Your task to perform on an android device: Open Goggle Fit app & sign in with google account then set up the profile
Image 0: 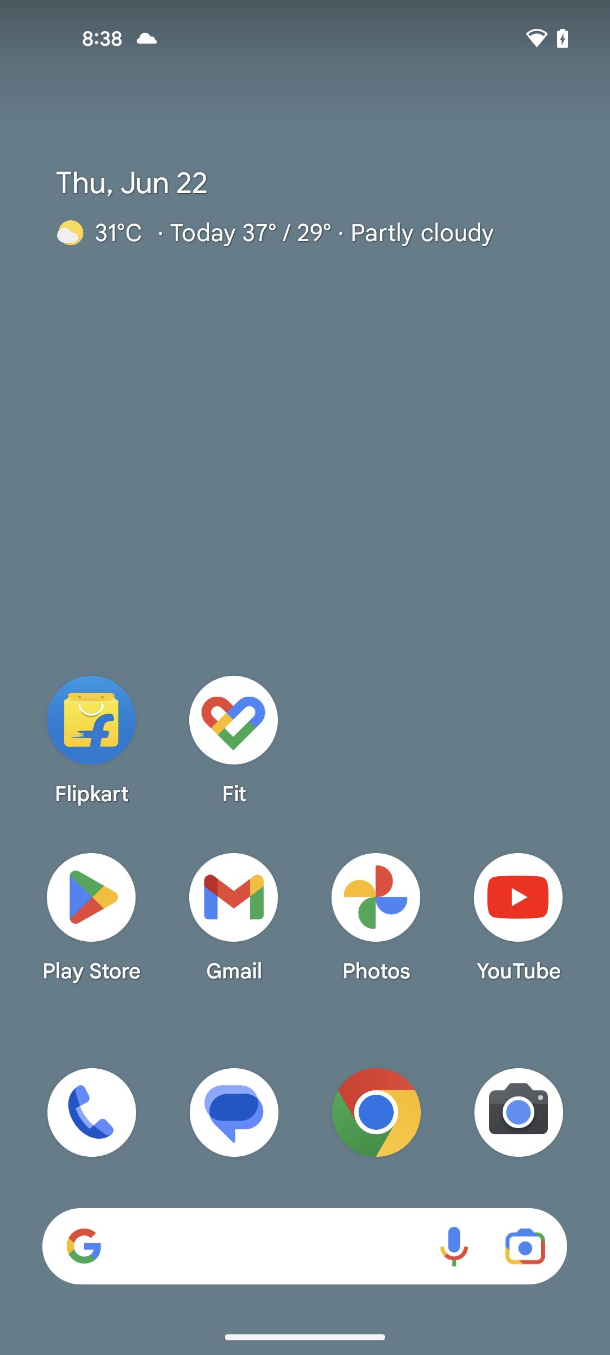
open google Fit app
Step 0: open app "Fit"
Image 1: 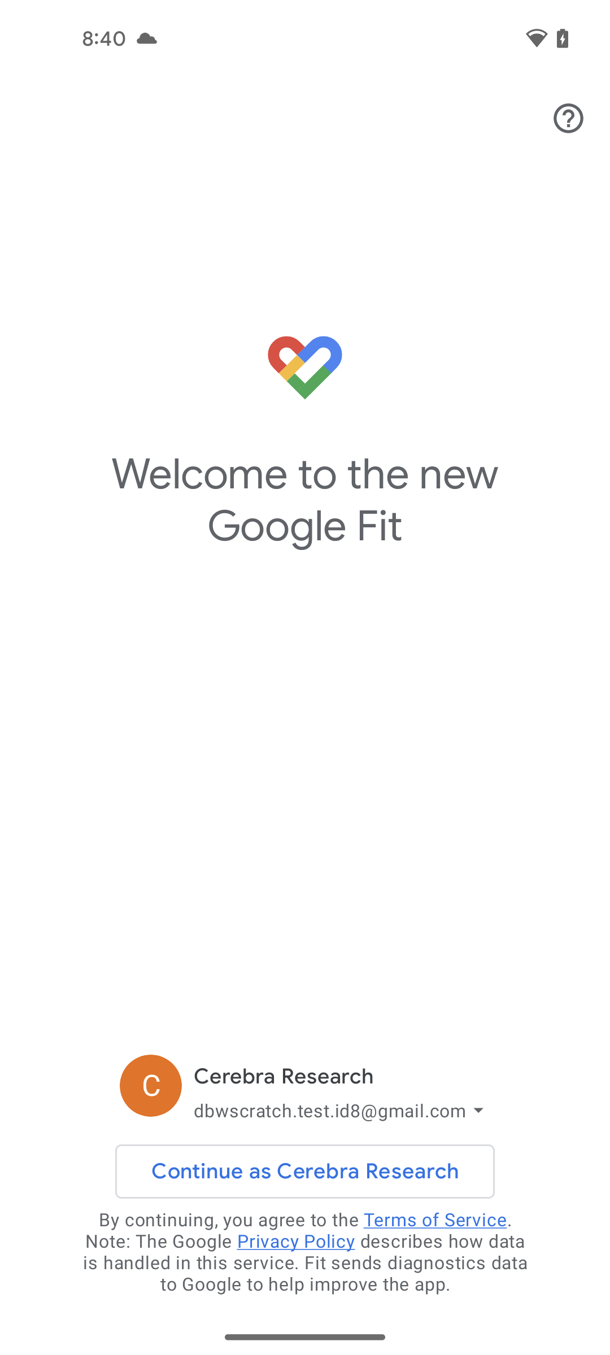
click on Continue as Cerebra Research
Step 1: click (304, 1171)
Image 3: 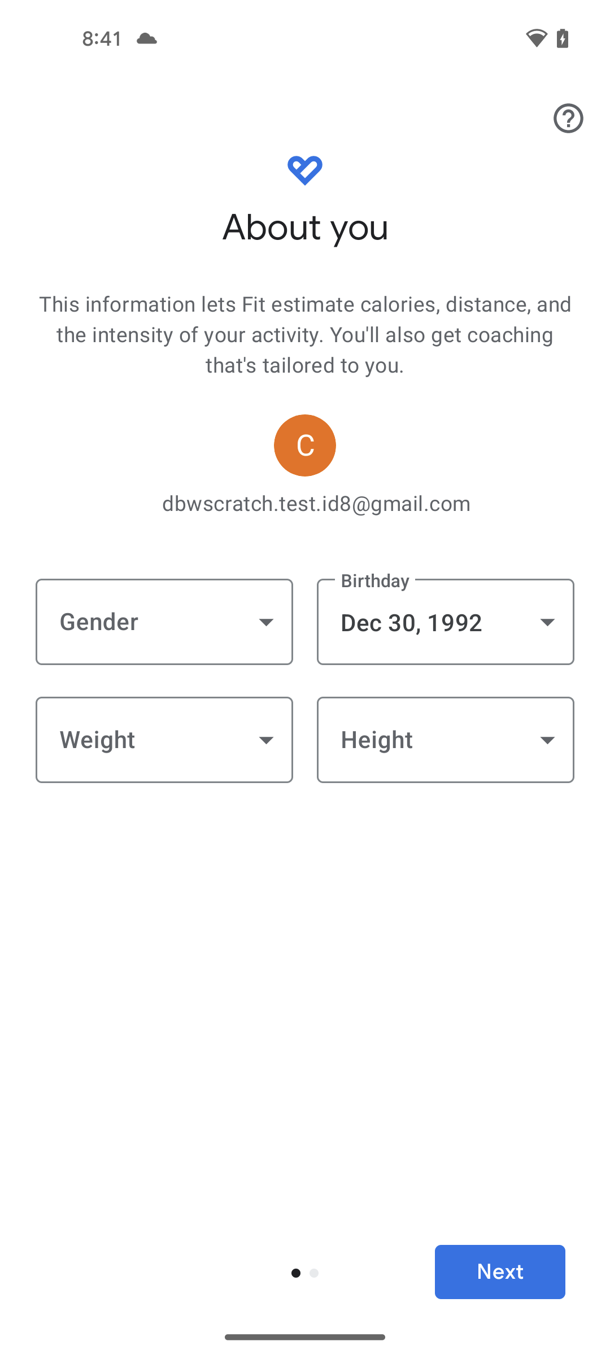
click on Next button at the bottom right corner of the screen
Step 3: click (500, 1271)
Image 4: 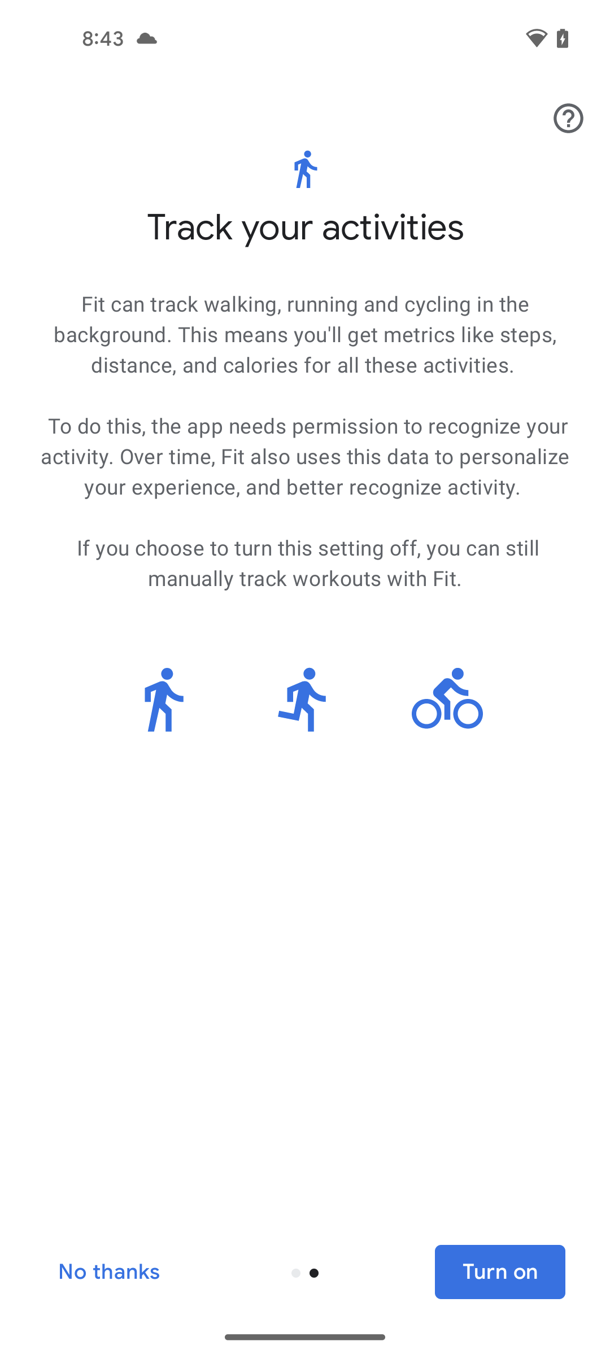
click on Turn on button at the bottom right corner of the screen
Step 4: click (500, 1271)